Your task to perform on an android device: Write Carlos an email at Carlos3345@gmail.com with the title "Thank you for the Gift" saying that the brother appreciated all the items you sent, especially the sports equipment for inspiration.
Image 0: 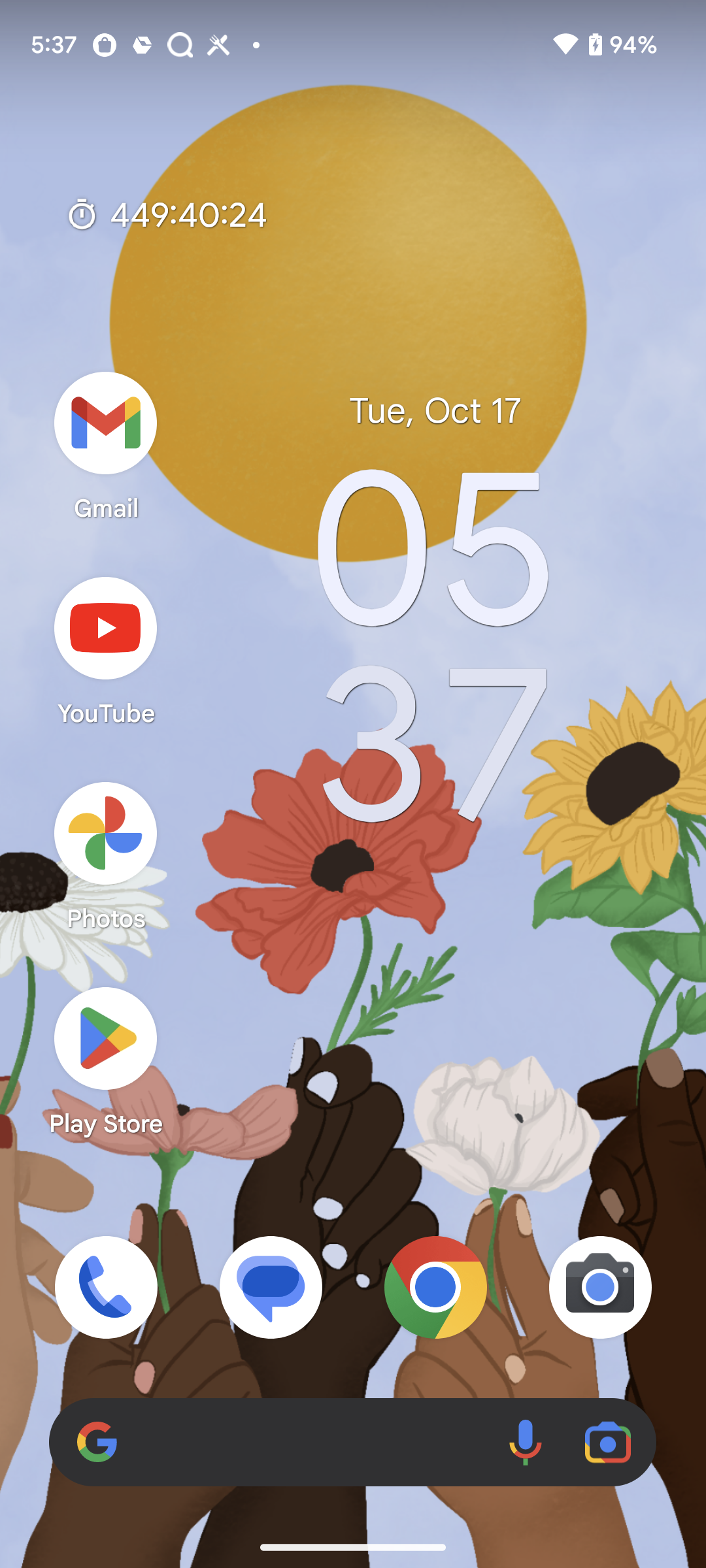
Open Gmail App
Step 0: open app "Gmail"
Image 1: 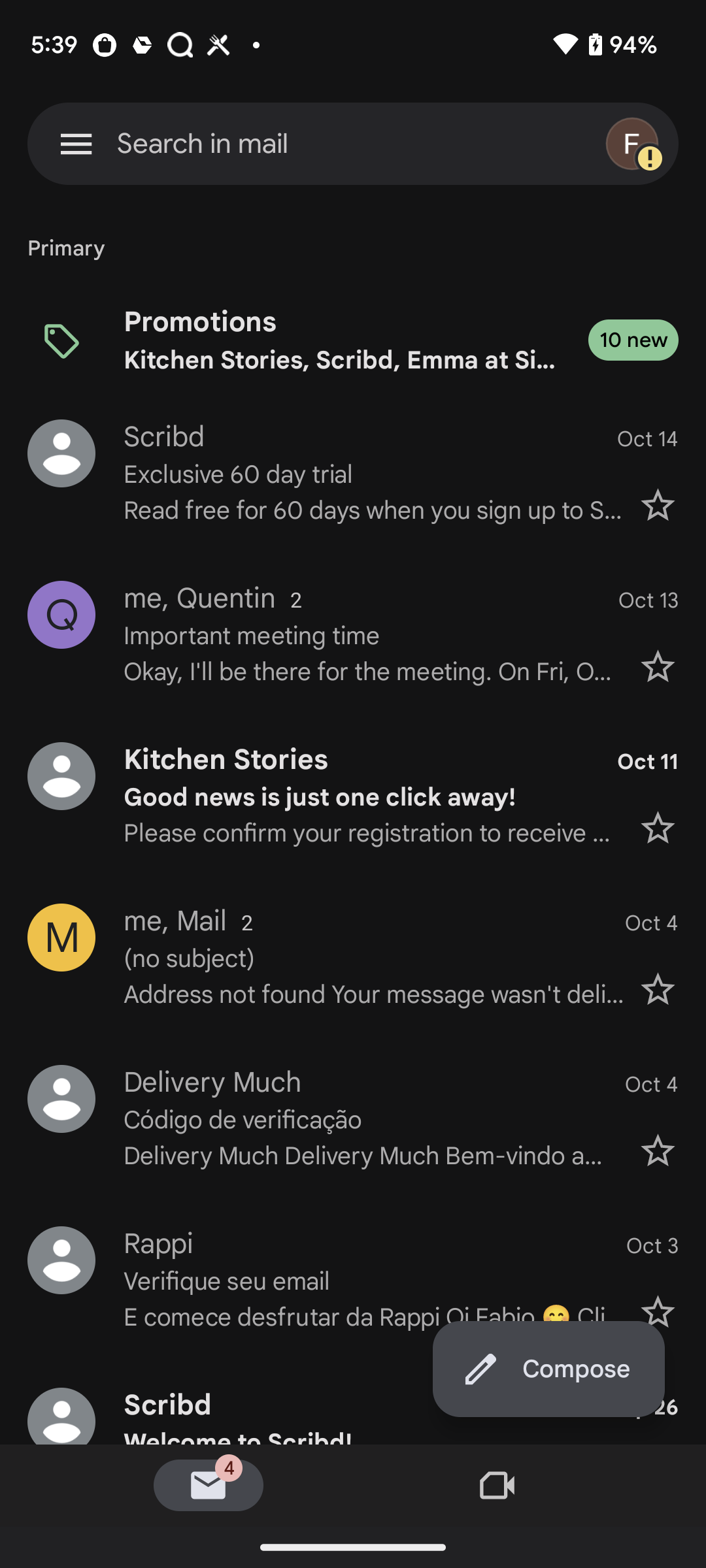
Click on the compose option at the bottom right corner of the screen
Step 1: click (548, 1369)
Image 2: 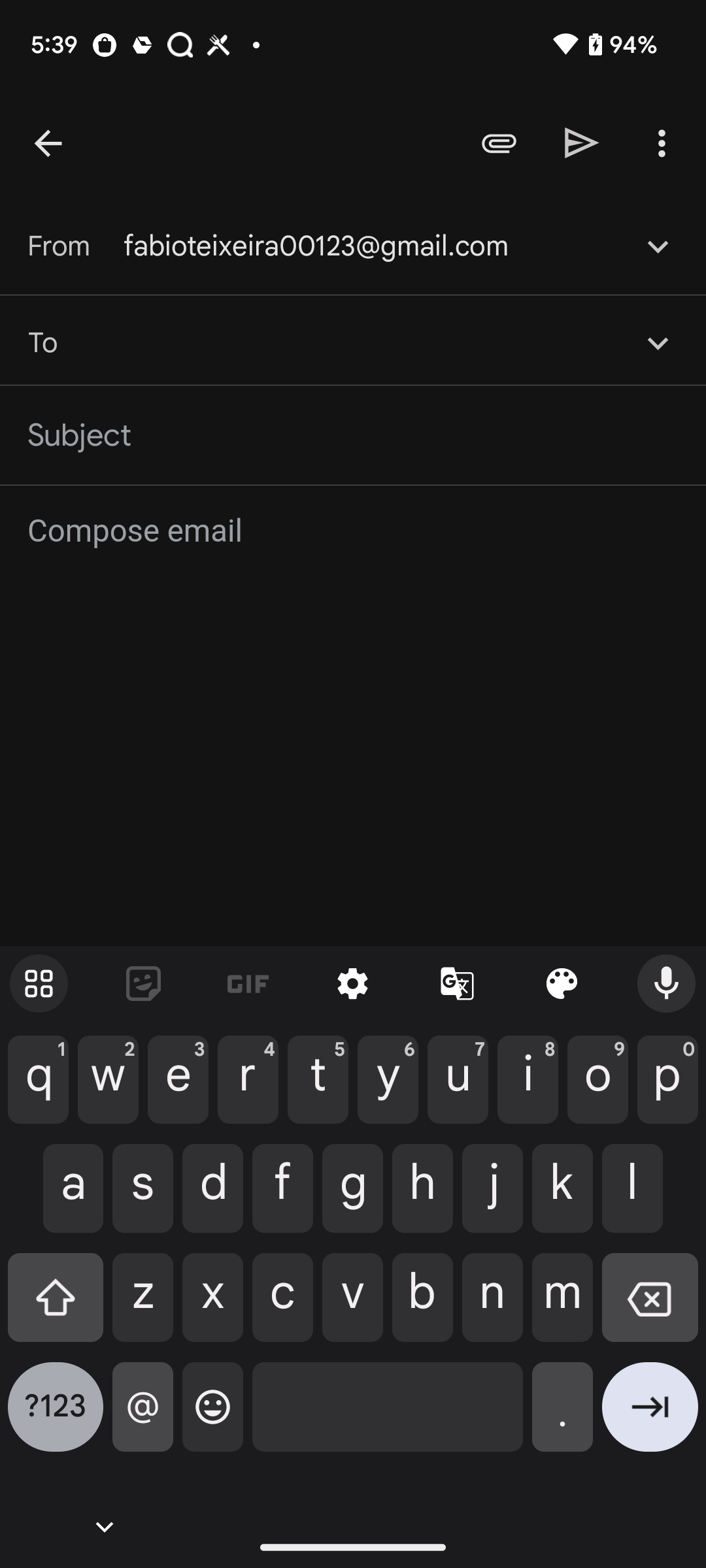
Add recipient to Carlos3345@gmail.com
Step 2: type "Carlos3345@gmail.com"
Image 3: 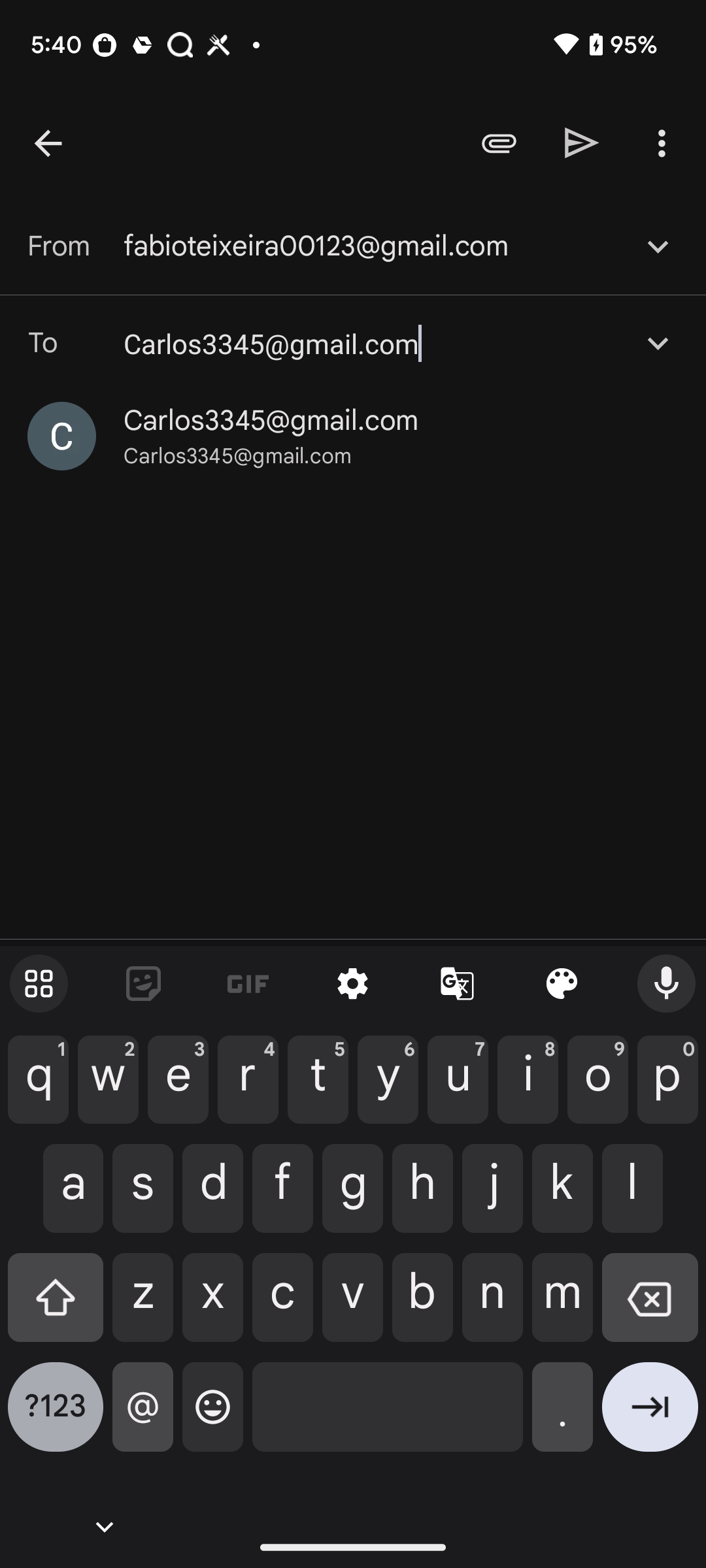
Click on Carlos3345@gmail.com
Step 3: click (271, 420)
Image 4: 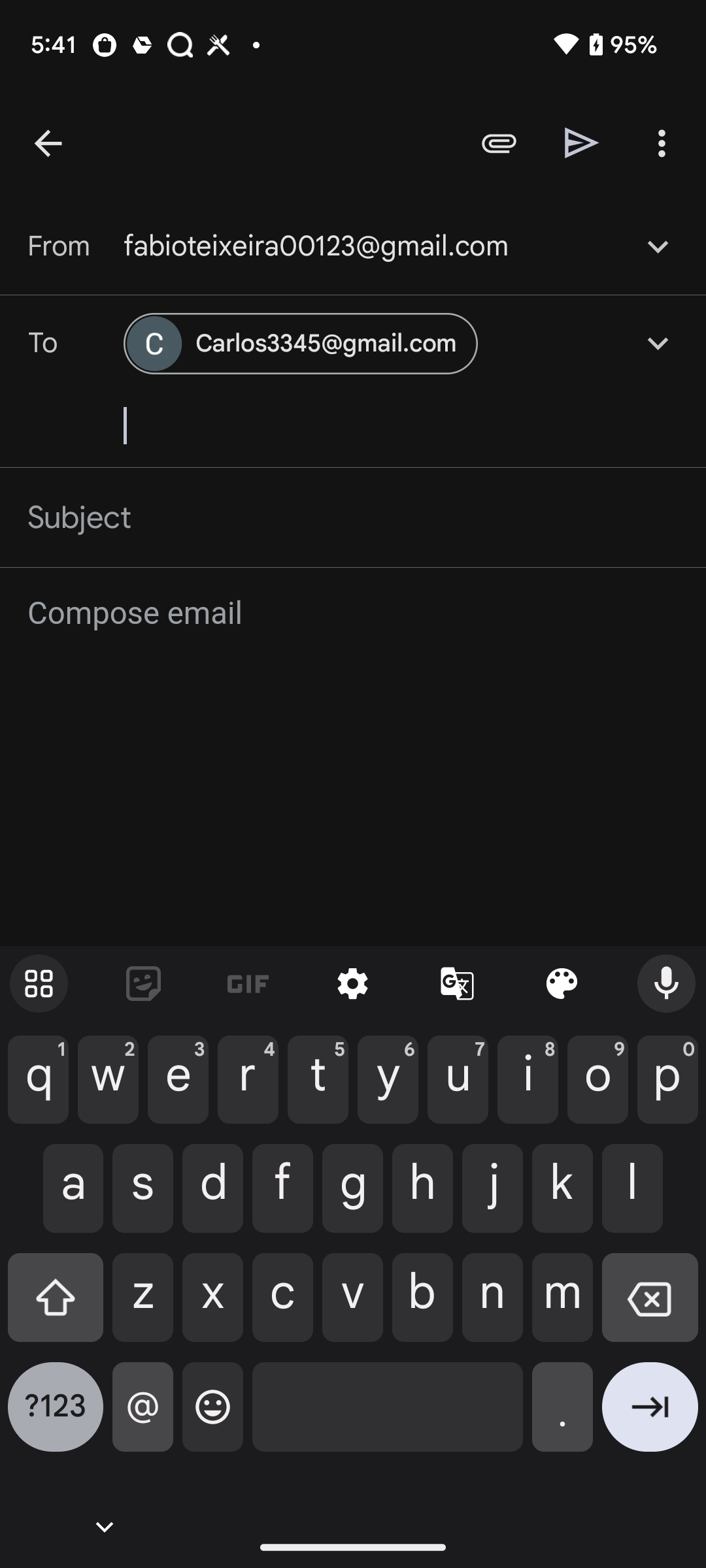
go to the subject
Step 4: click (353, 517)
Image 5: 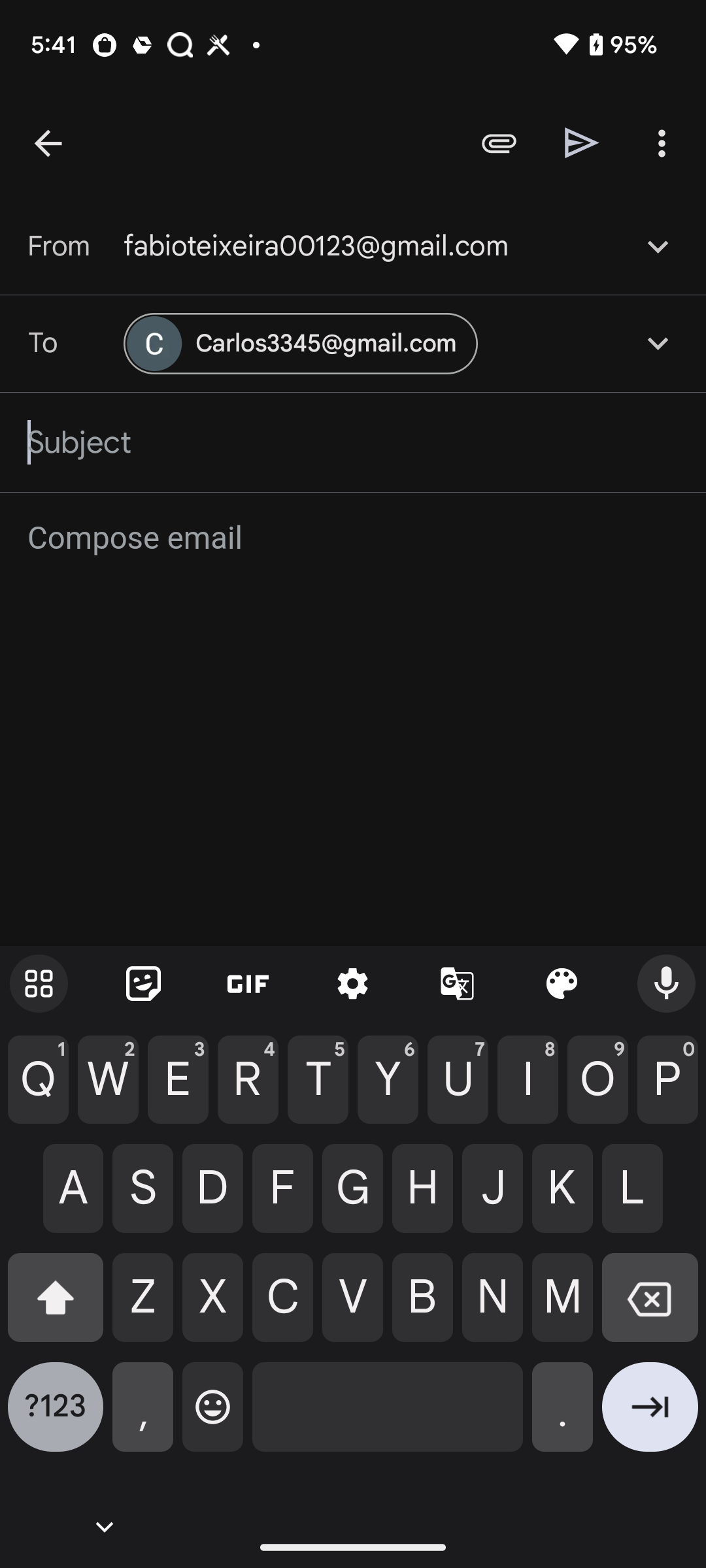
Add subject Thank you for the Gift
Step 5: type "Thank you for the Gift"
Image 6: 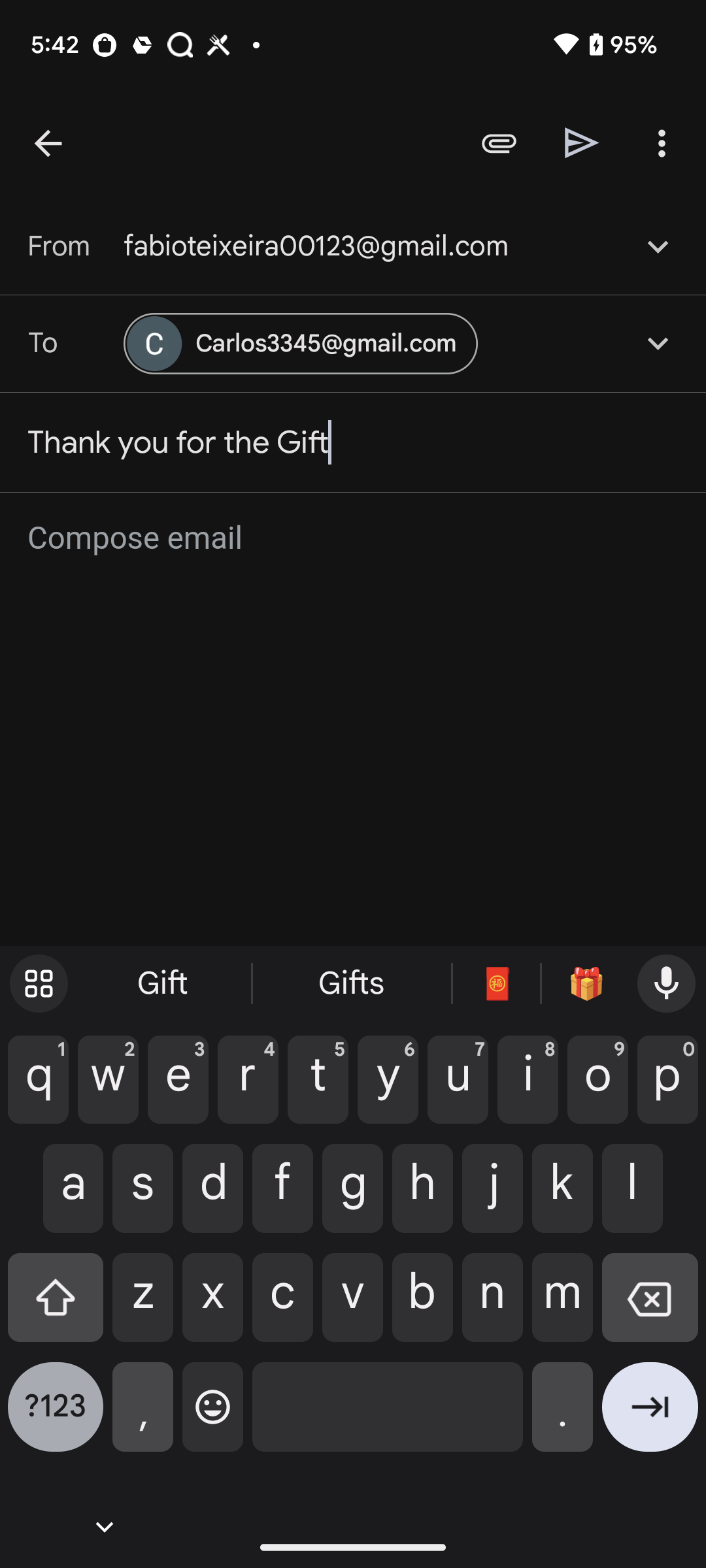
Go to the compose mail section
Step 6: click (202, 611)
Image 7: 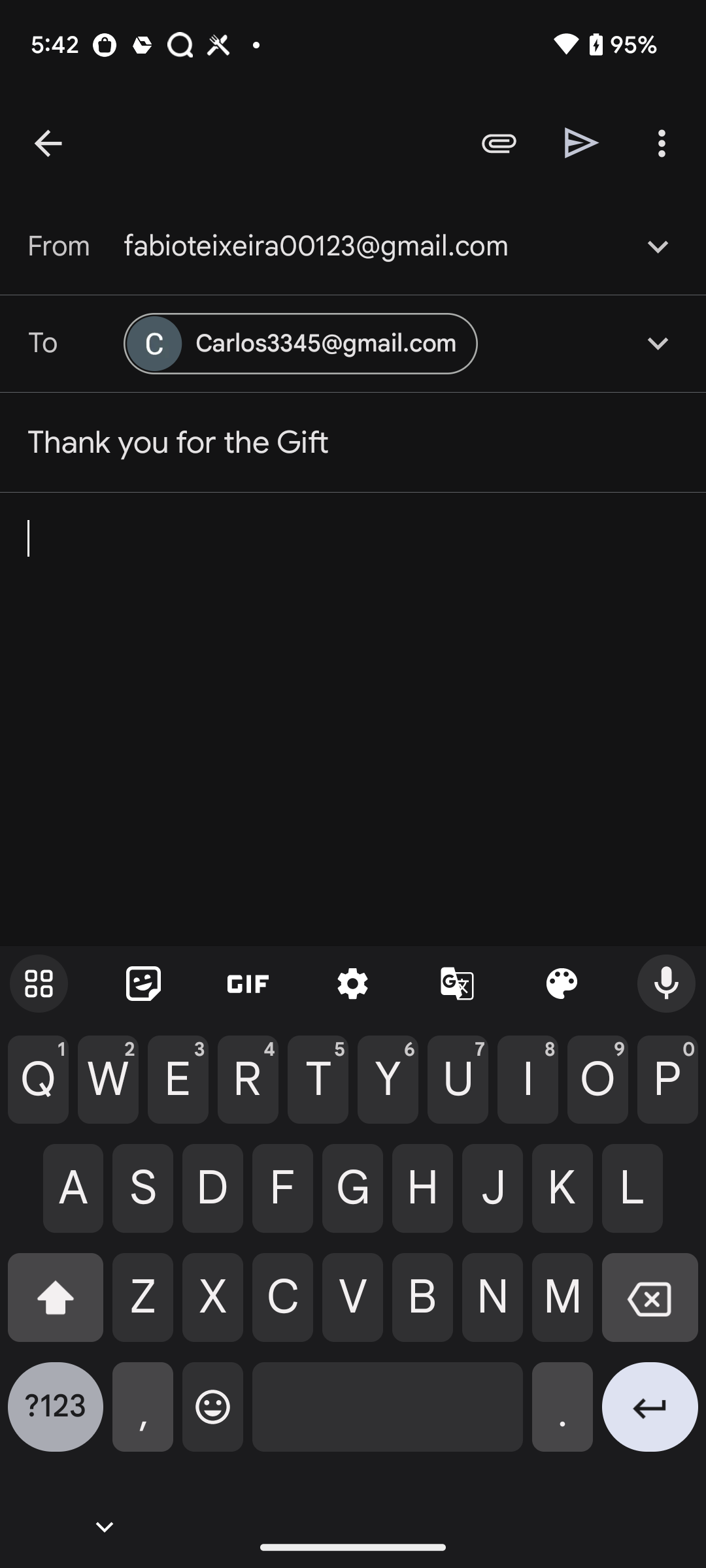
Add the brother appreciated all the items you sent, especially the sports equipment for inspiration
Step 7: type "The brother appreciated all the items you sent, especially the sports equipment for inspiration"
Image 8: 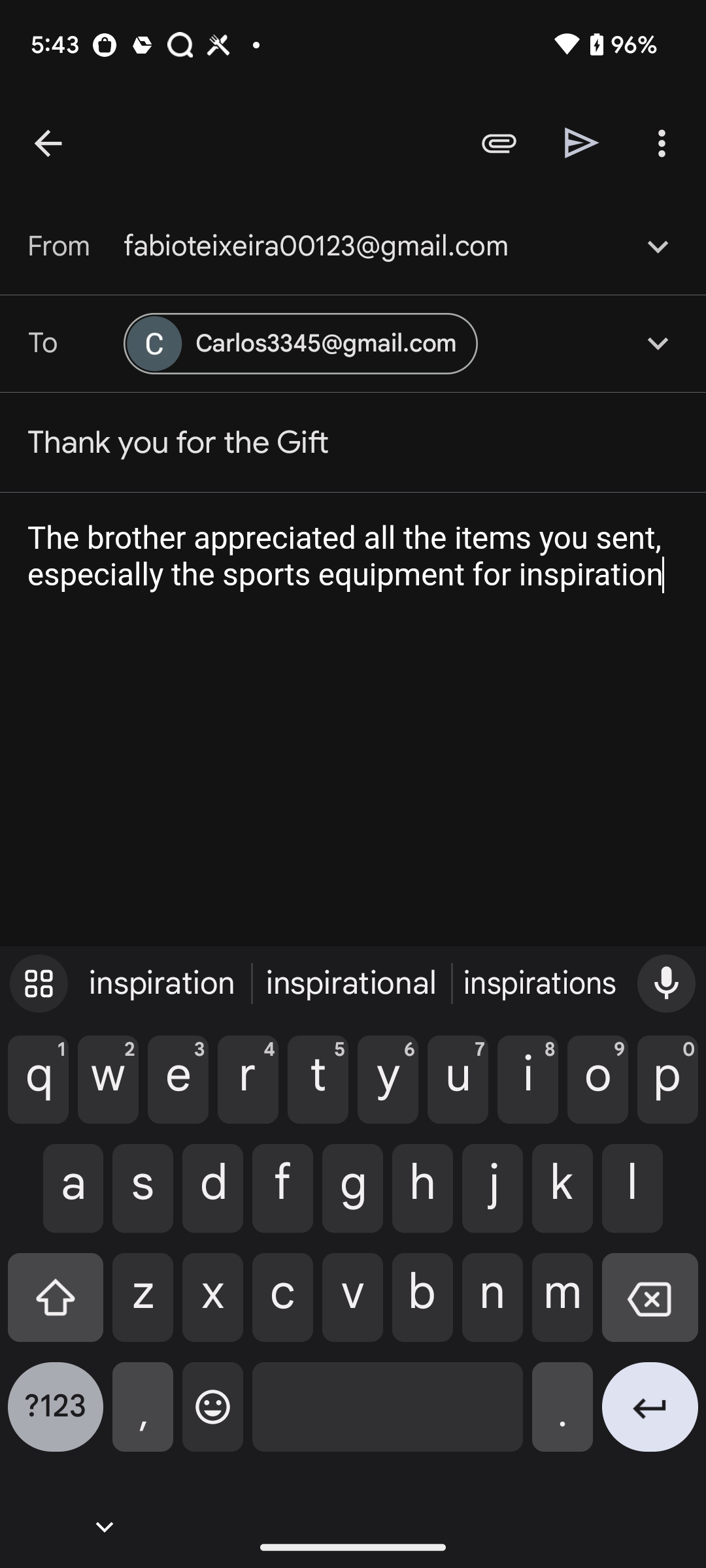
Click on the send icon  at the top right corner of the screen
Step 8: click (582, 142)